Your task to perform on an android device: Share the recipe of classic bruschetta to my friend Natalie Larson over the Gmail ID: natalie.larson1998@gmail.com
Image 0: 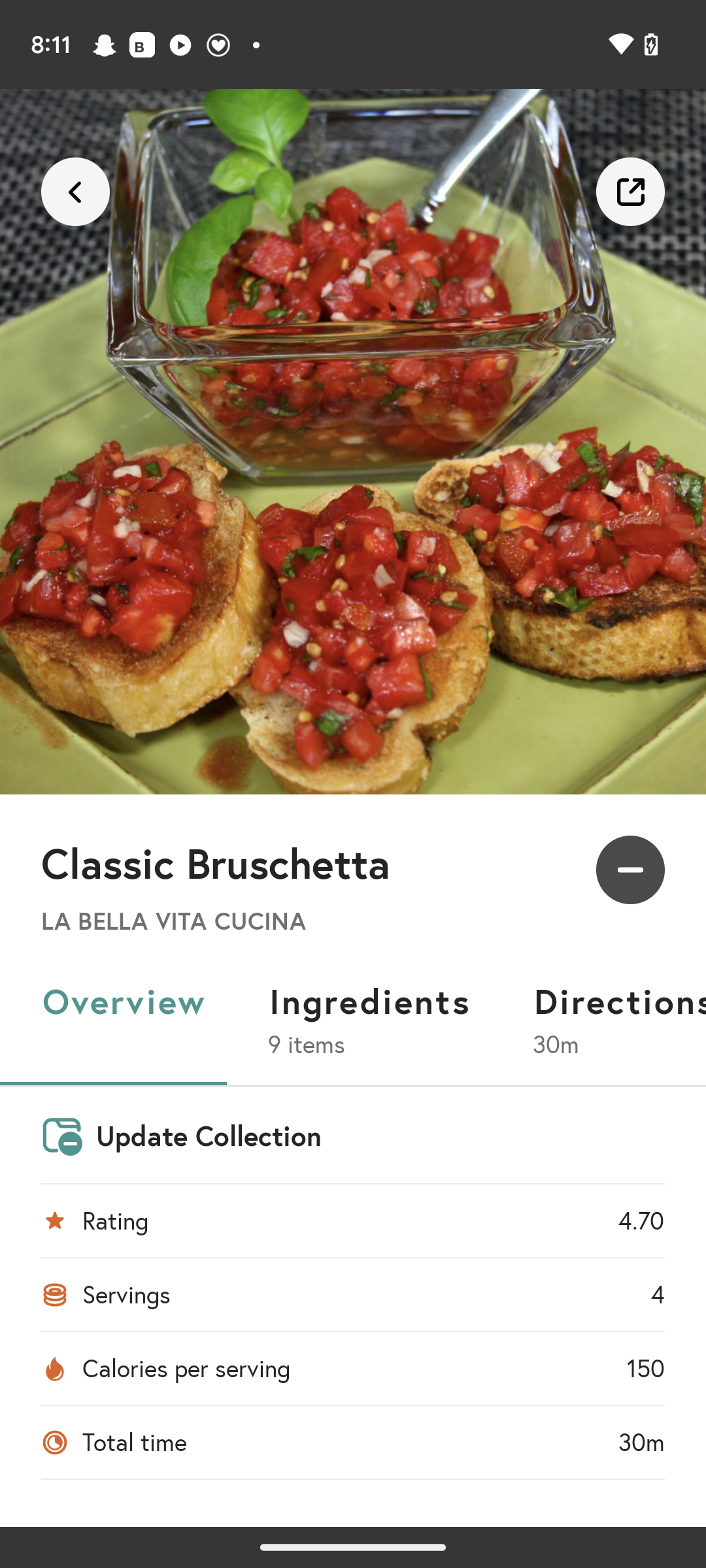
Click on the share icon at the top right corner.
Step 0: click (629, 218)
Image 1: 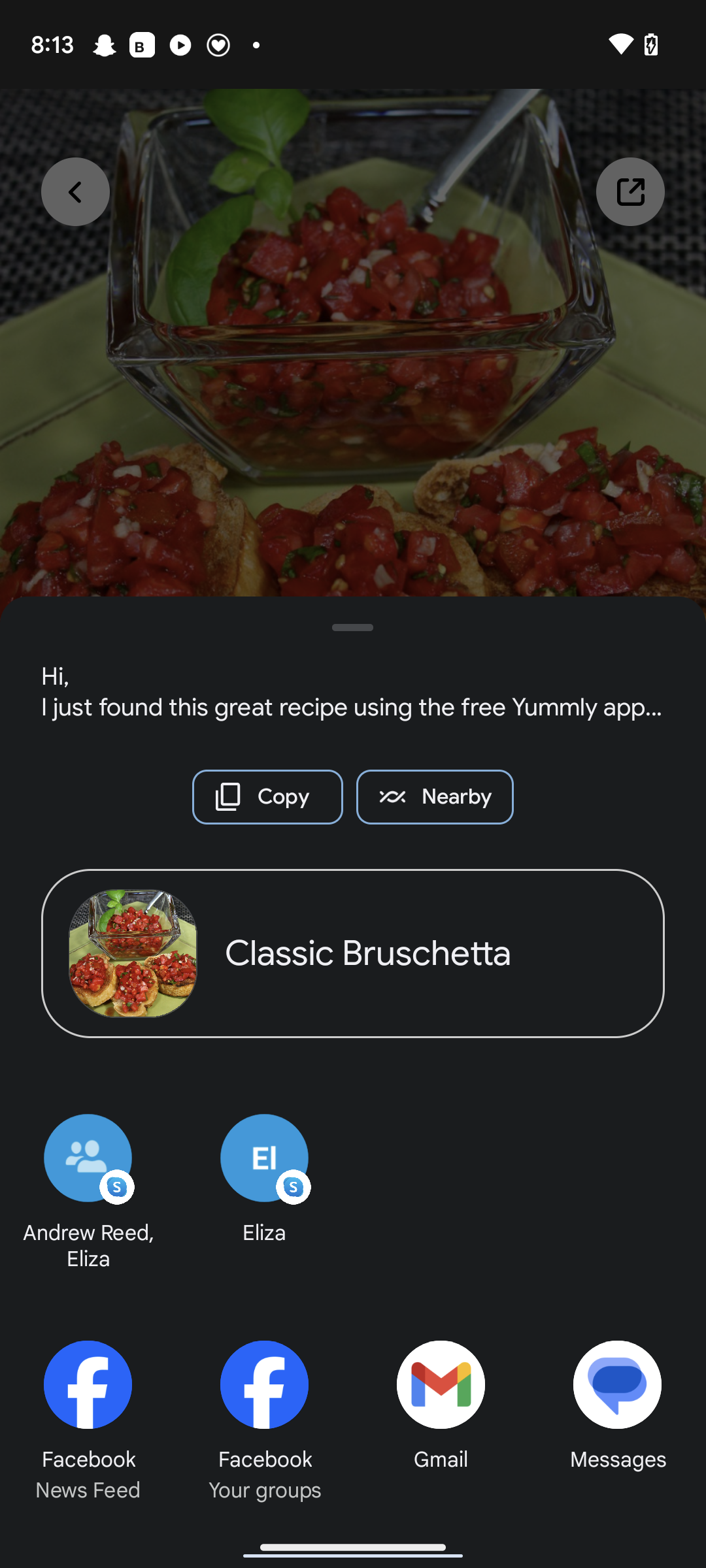
Click on the Gmail icon at the bottom.
Step 1: click (441, 1411)
Image 3: 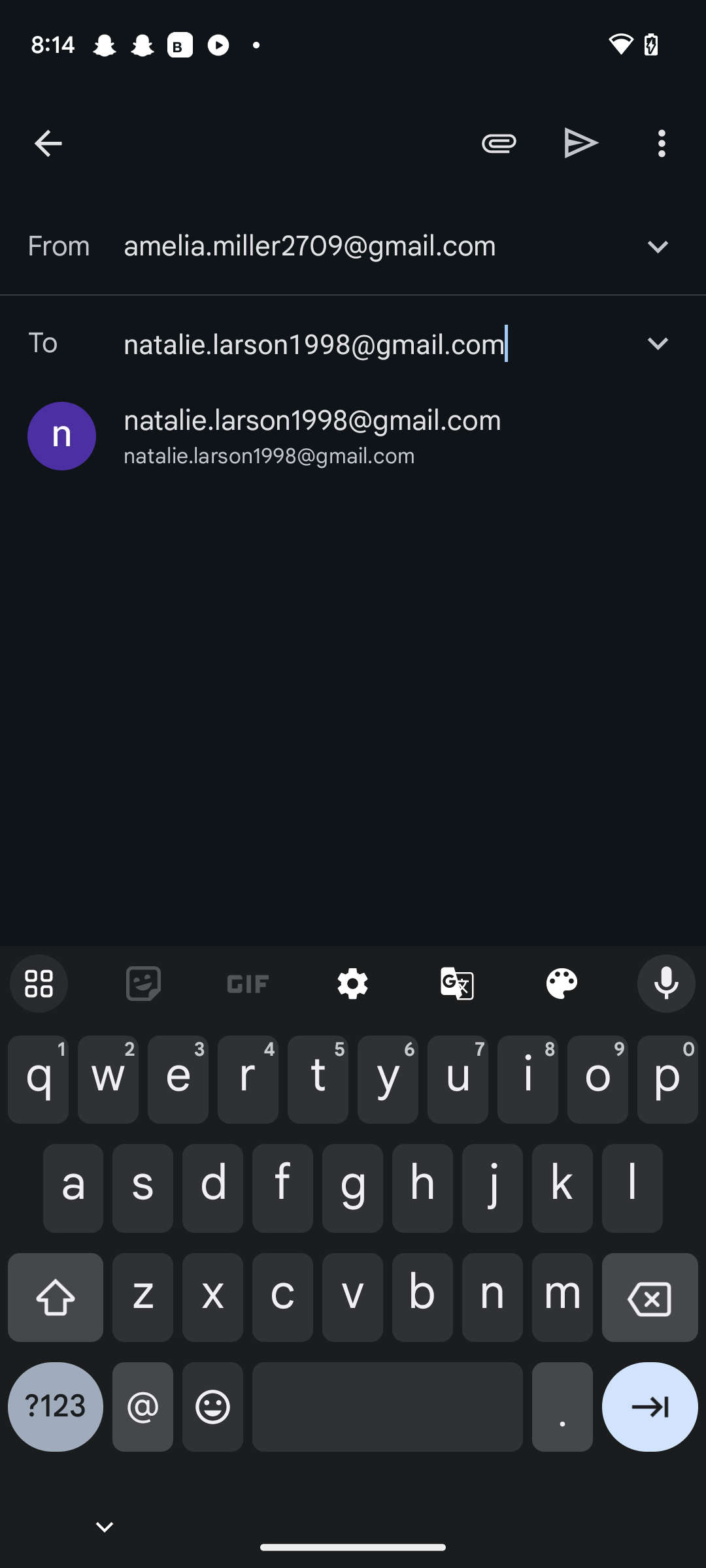
Click on the share icon on the left side of the three dots in the top right corner.
Step 3: click (582, 142)